Your task to perform on an android device: Add the content to the blank template file "I am worried about the Sunday presentation. Please help me out with the content" in the Word Office app.
Image 0: 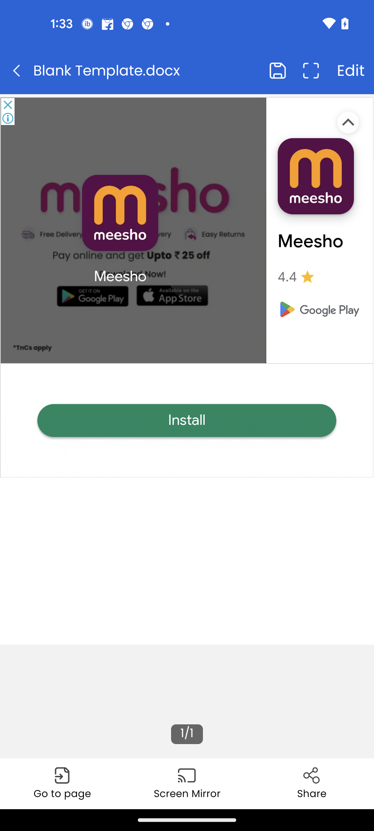
Click on the Edit button at the top right corner of the screen
Step 0: click (350, 70)
Image 1: 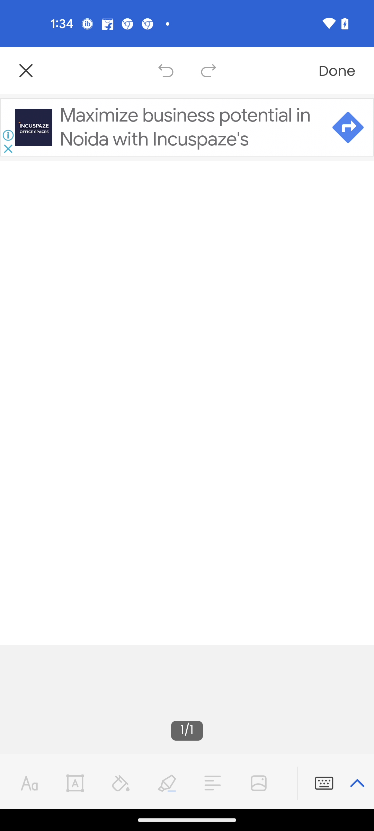
Click on the keyboard button at the bottom right corner of the screen
Step 1: click (315, 788)
Image 2: 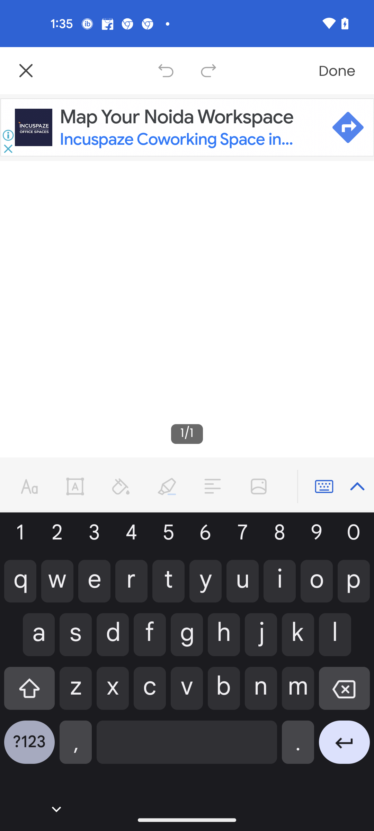
Click on the Done button at the top right corner of the screen
Step 2: click (337, 71)